Your task to perform on an android device: My friend recommended that I look through the menu at Ruby's Family Restaurant.
Image 0: 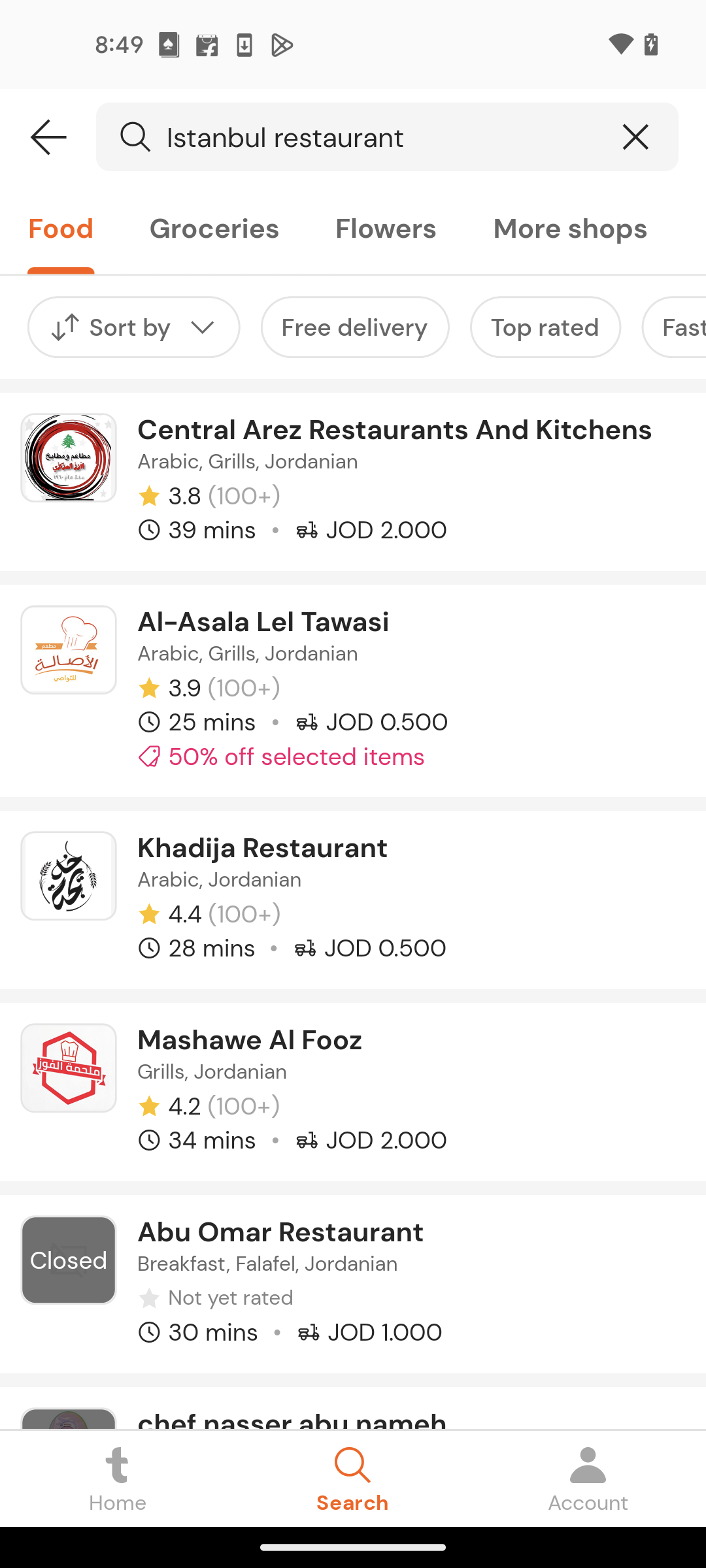
Open the Grubhub app
Step 0: open app "Grubhub"
Image 1: 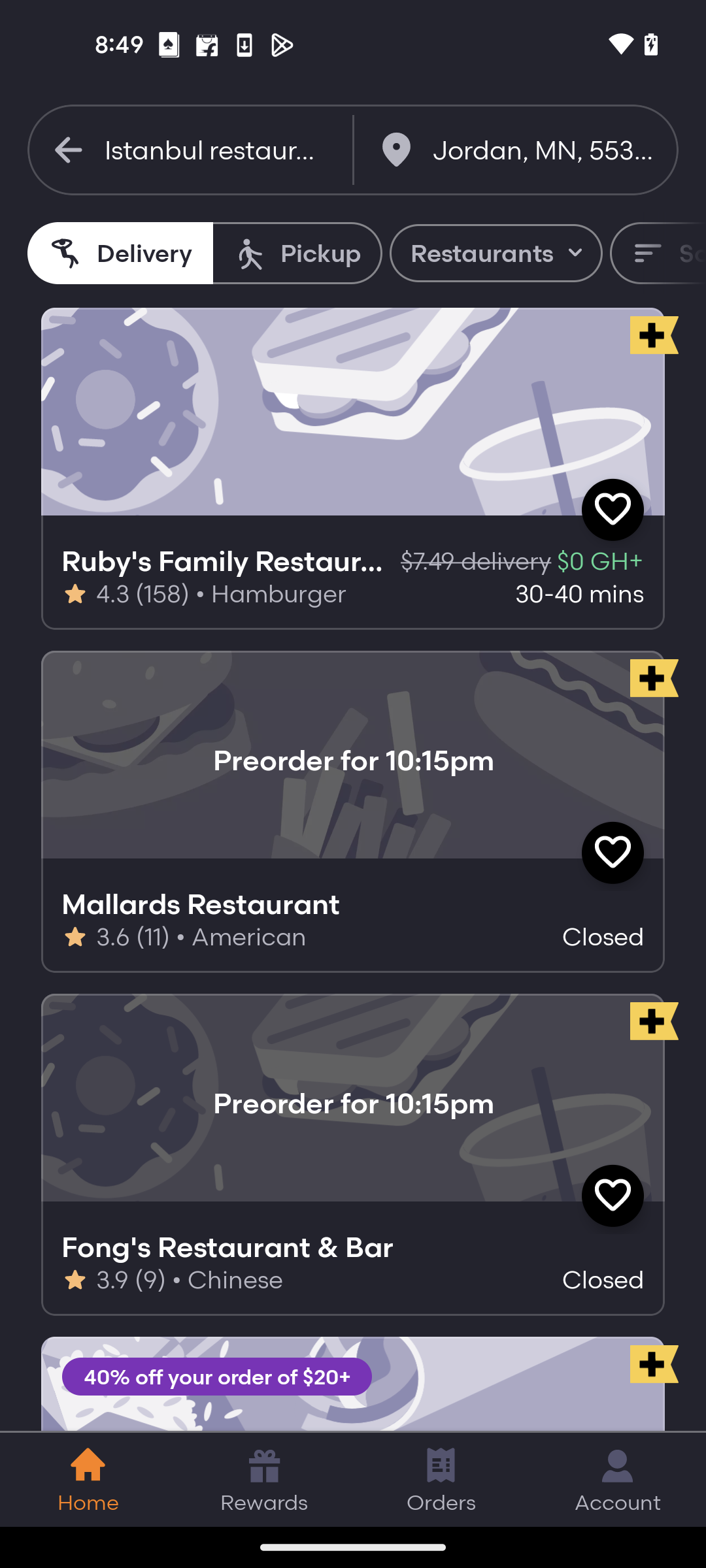
Open the Ruby's Family Restaurant
Step 1: click (522, 561)
Image 2: 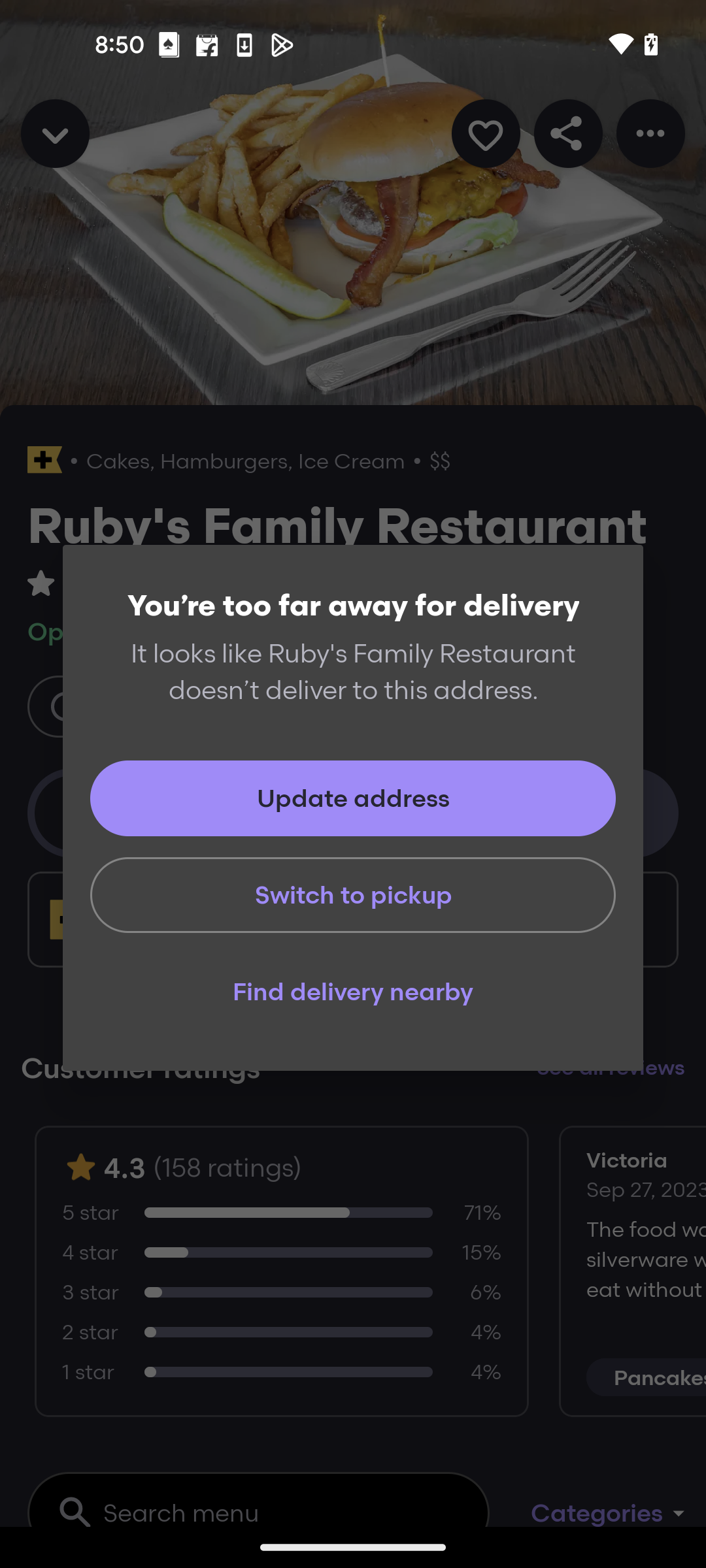
Click on the Switch to pickup
Step 2: click (353, 895)
Image 3: 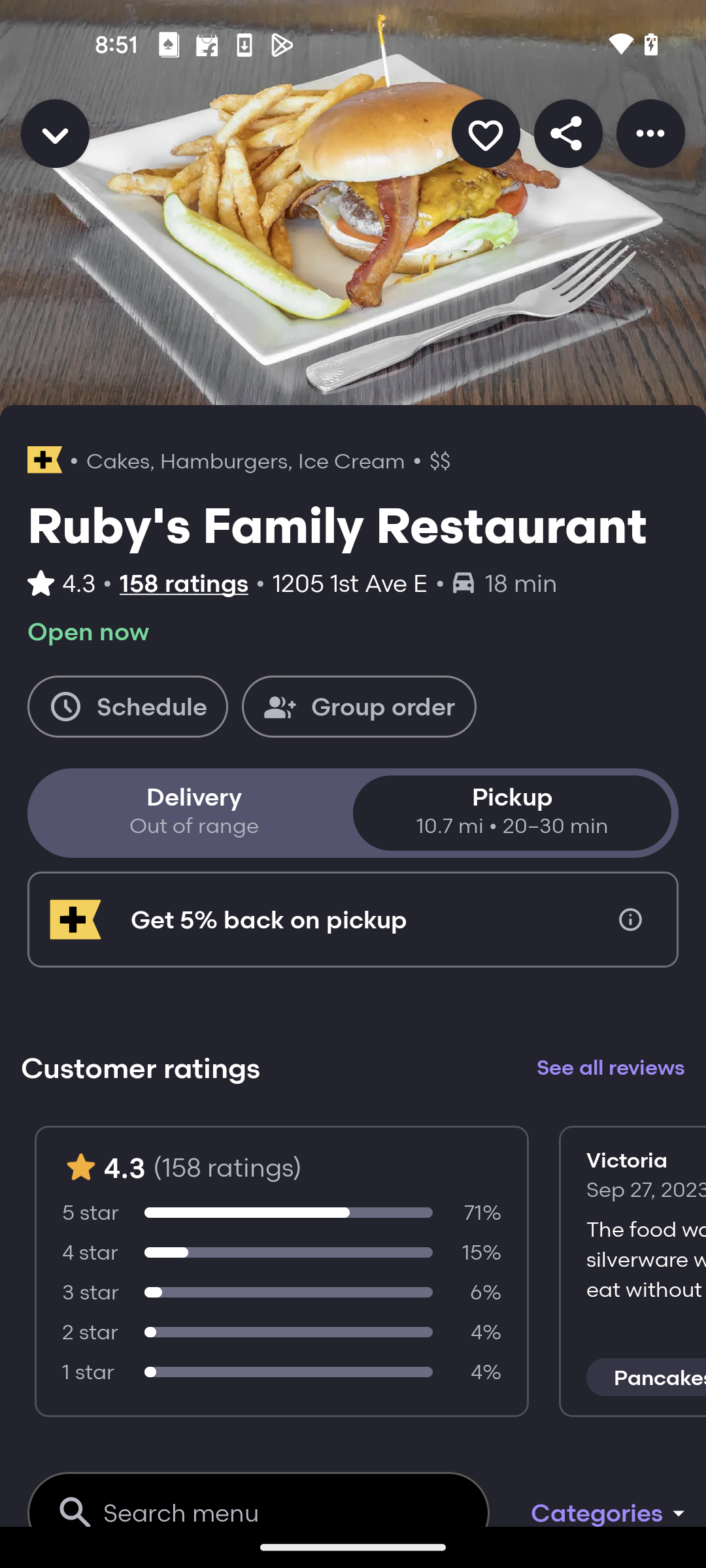
Swipe up to view the menus
Step 3: scroll down
Image 4: 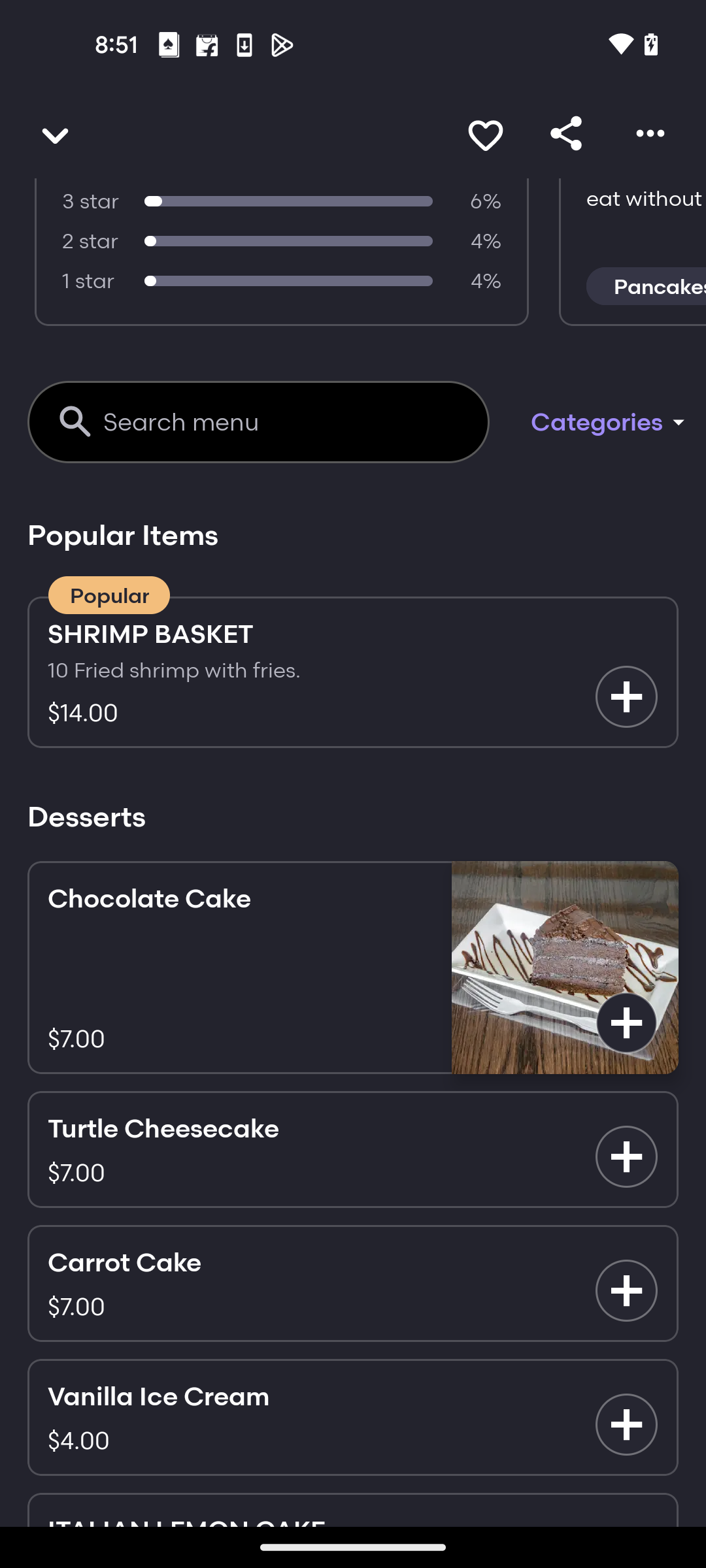
Swipe up to view the menus
Step 4: scroll down